Your task to perform on an android device: I should monitor my progress with the Evolve app to keep me inspired to meditate.
Image 0: 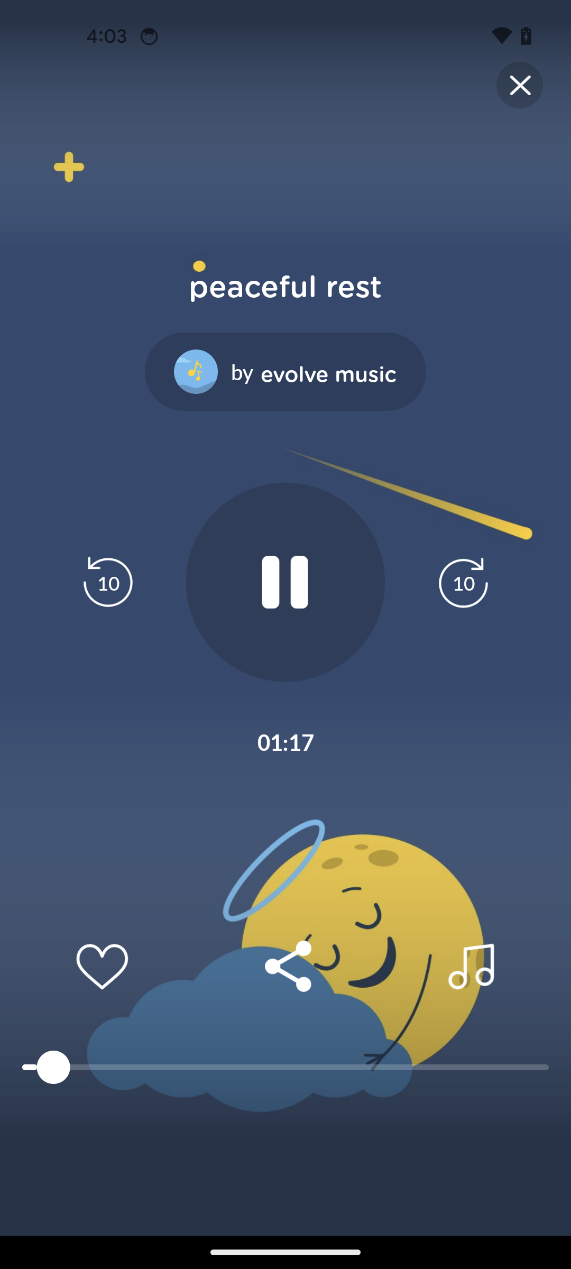
Click on the close button at the top right corner of the screen
Step 0: click (506, 89)
Image 1: 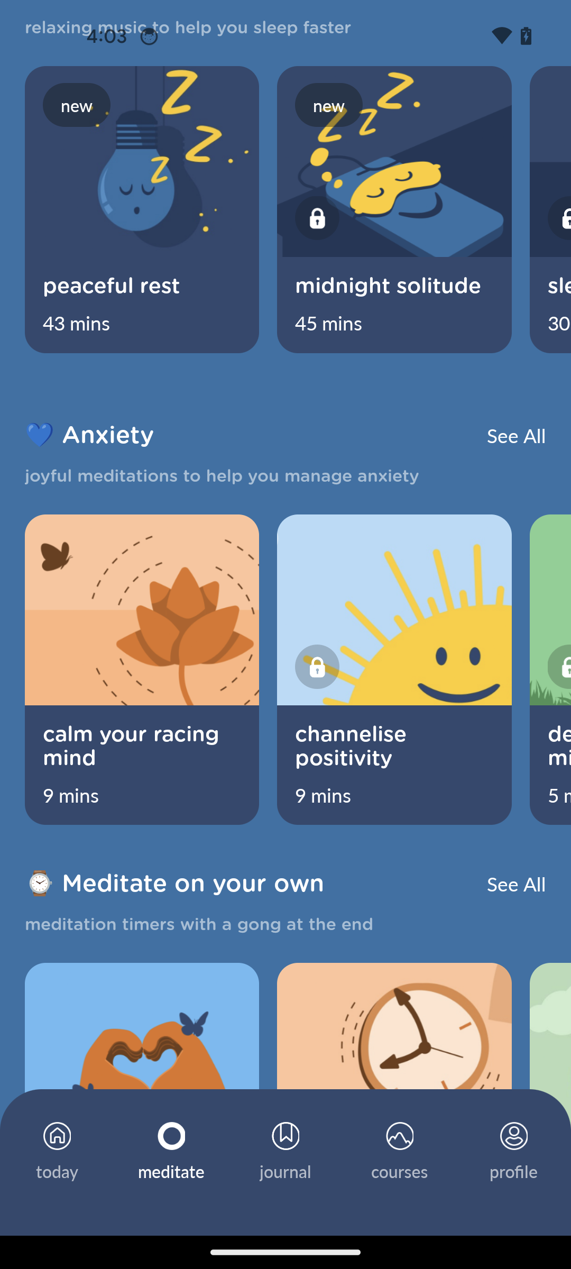
Go to the profile tab
Step 1: click (503, 1132)